Your task to perform on an android device: In MyMoney App,track the expense on clothing
Image 0: 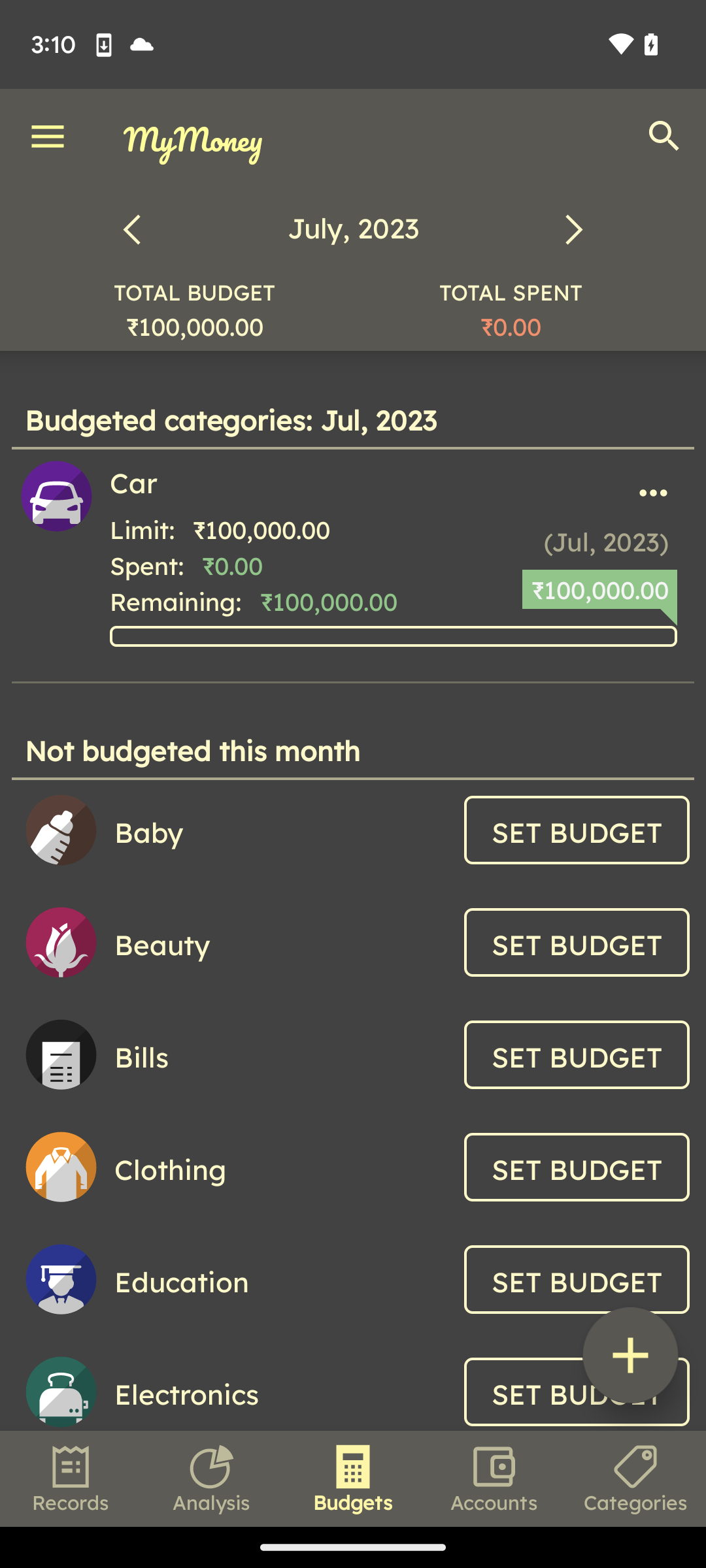
Click on the Analysis at bottom of the screen
Step 0: click (212, 1478)
Image 1: 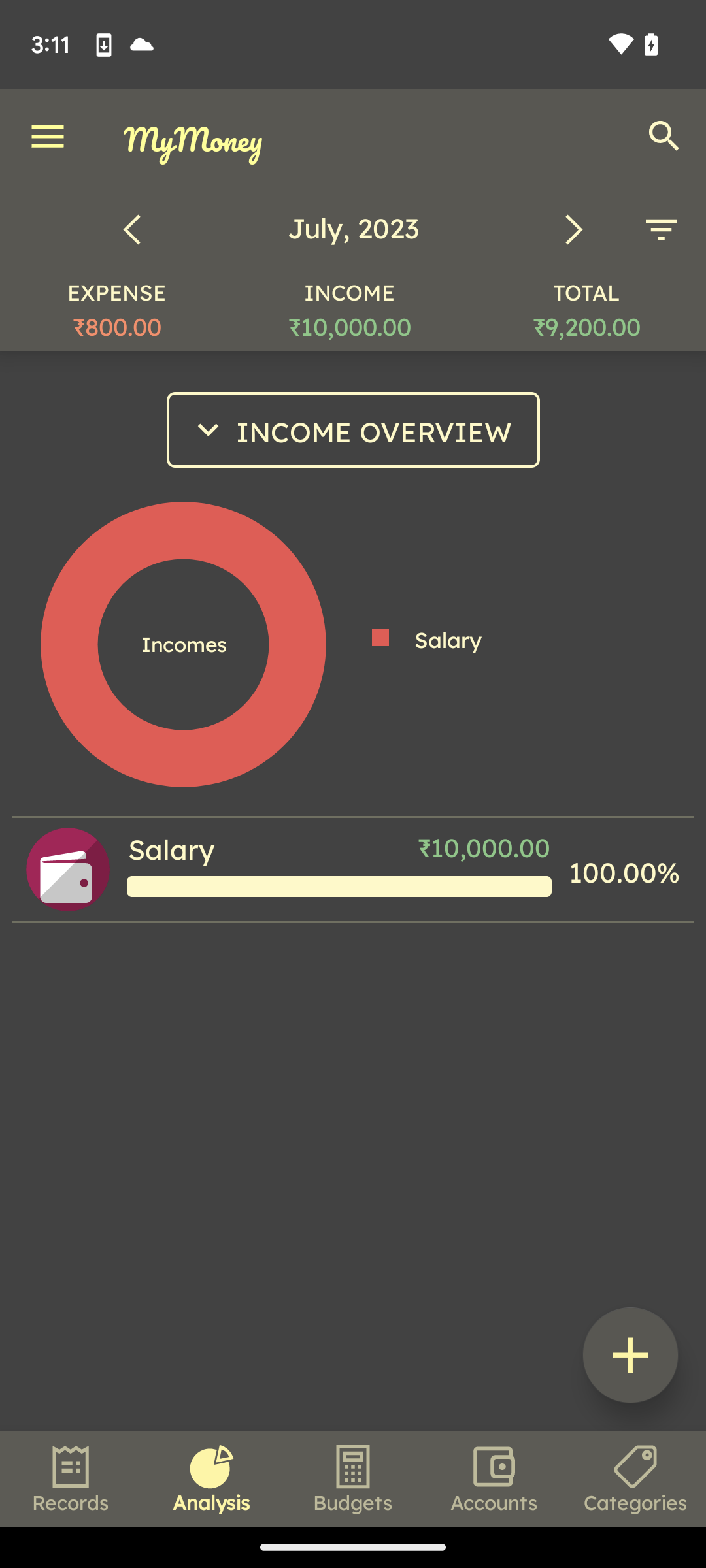
Click on the drop down of the income overview overview
Step 1: click (353, 430)